Your task to perform on an android device: In the FitPro App ,view the insights of today walk activity
Image 0: 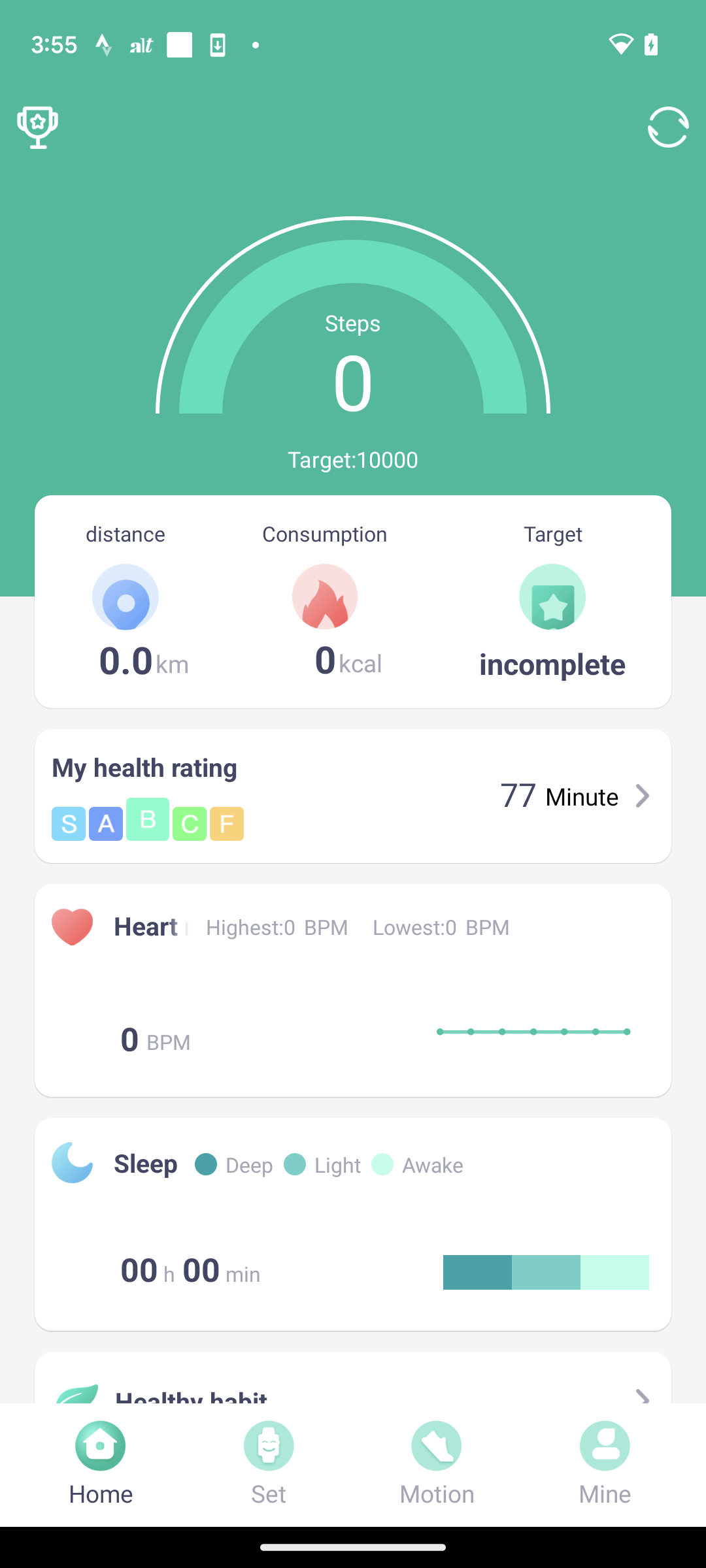
Click on the motion tab at the bottom  
Step 0: click (437, 1465)
Image 1: 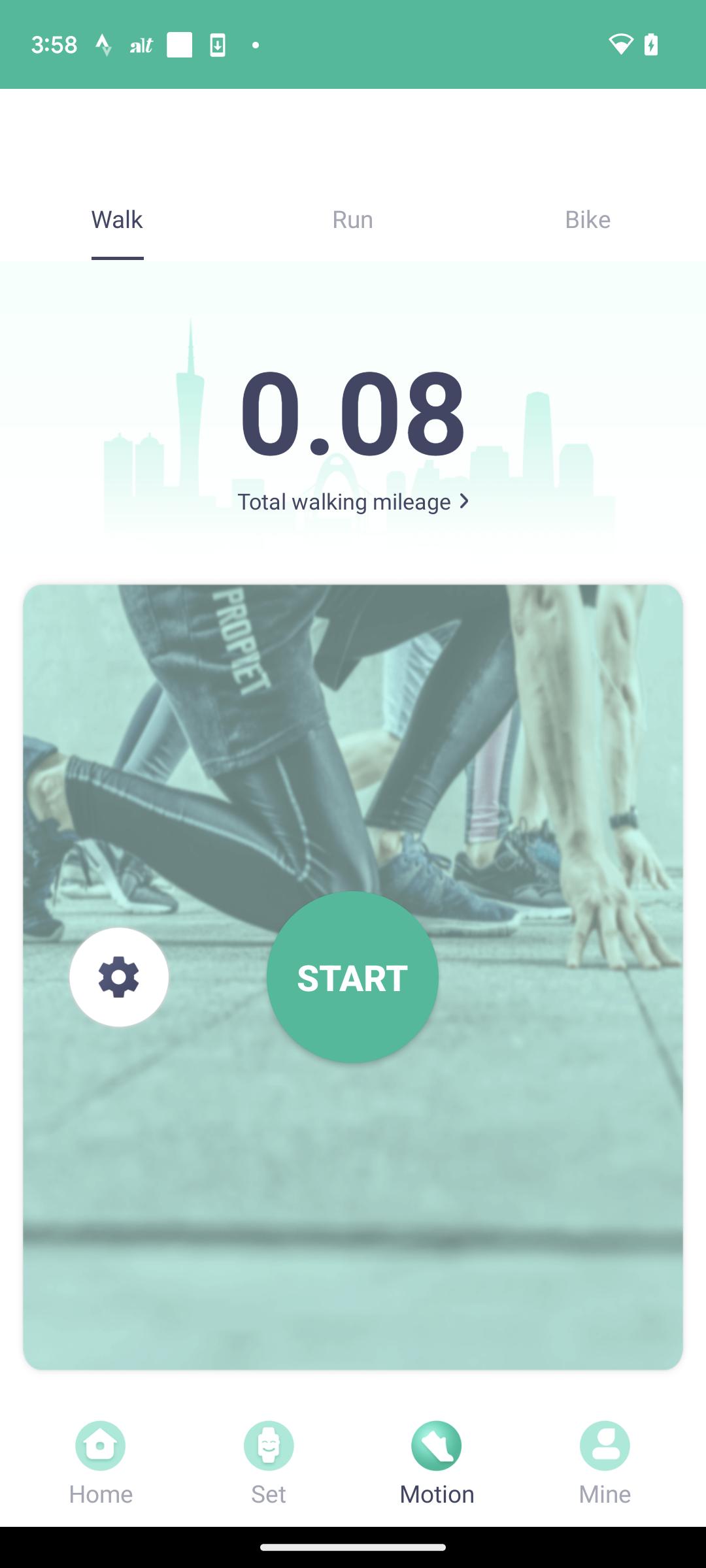
Click on the total walking mileage 
Step 1: click (352, 410)
Image 2: 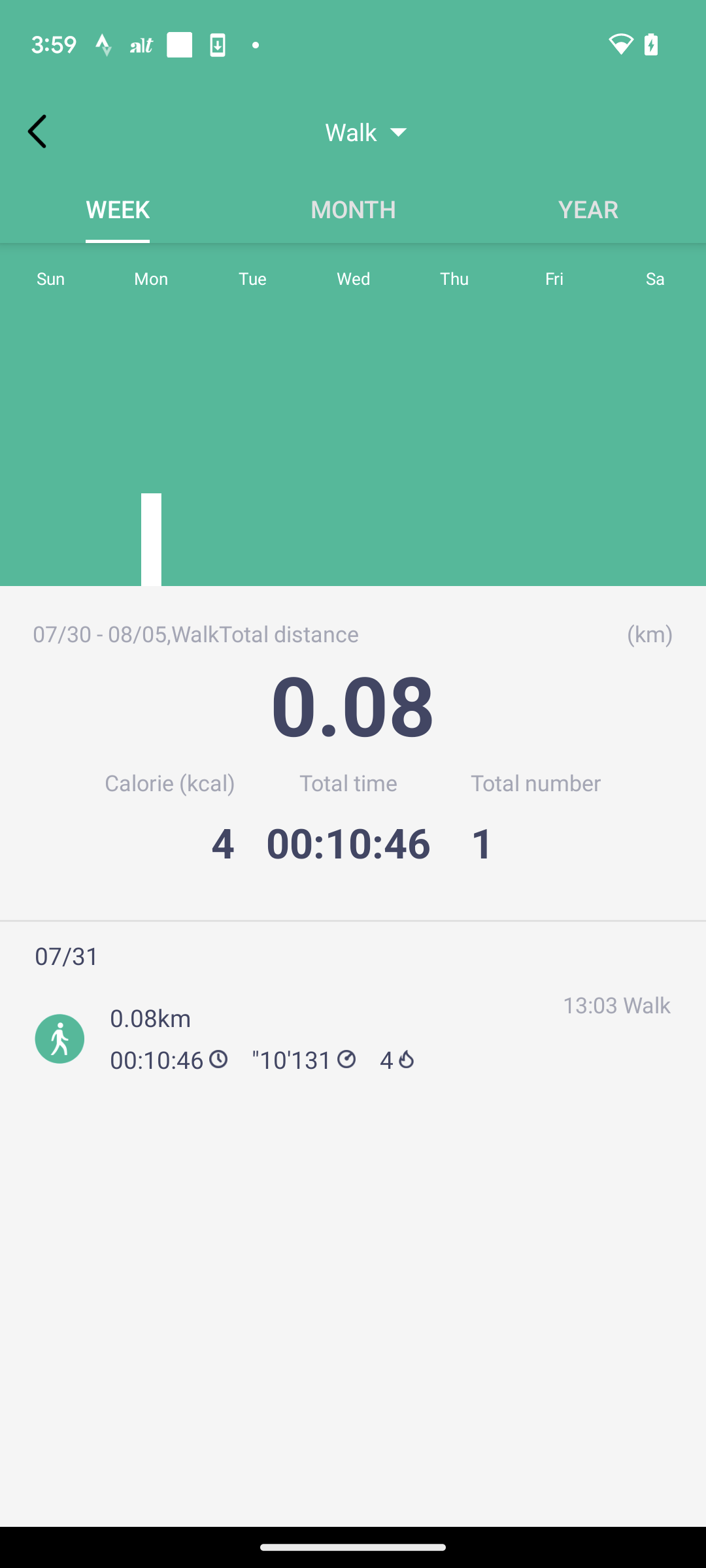
Click on the 0.08km option 
Step 2: click (353, 1039)